Your task to perform on an android device: Open Jollybration app, Add to cart Red Roses Bouquet and view the cart
Image 0: 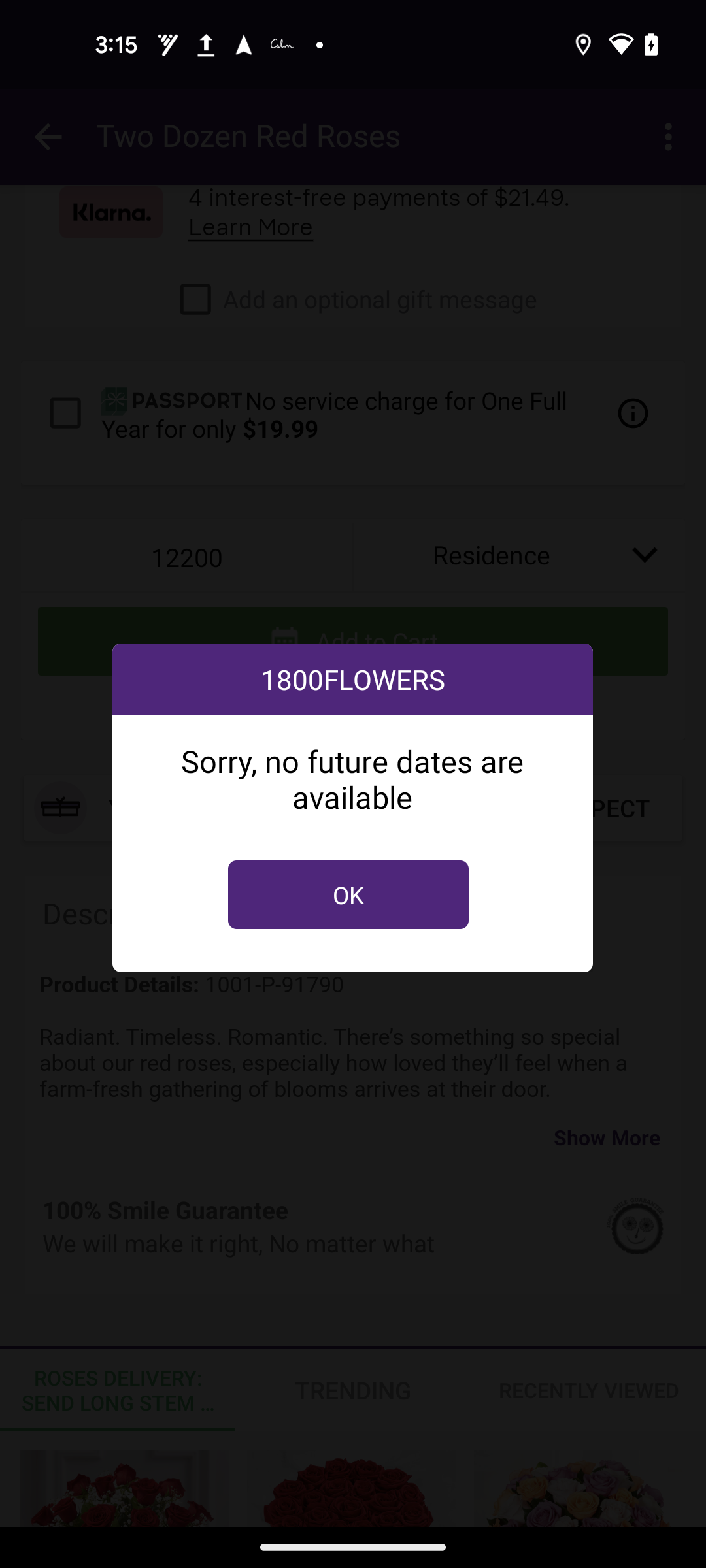
Open Jollybration app
Step 0: open app "Jollybration"
Image 1: 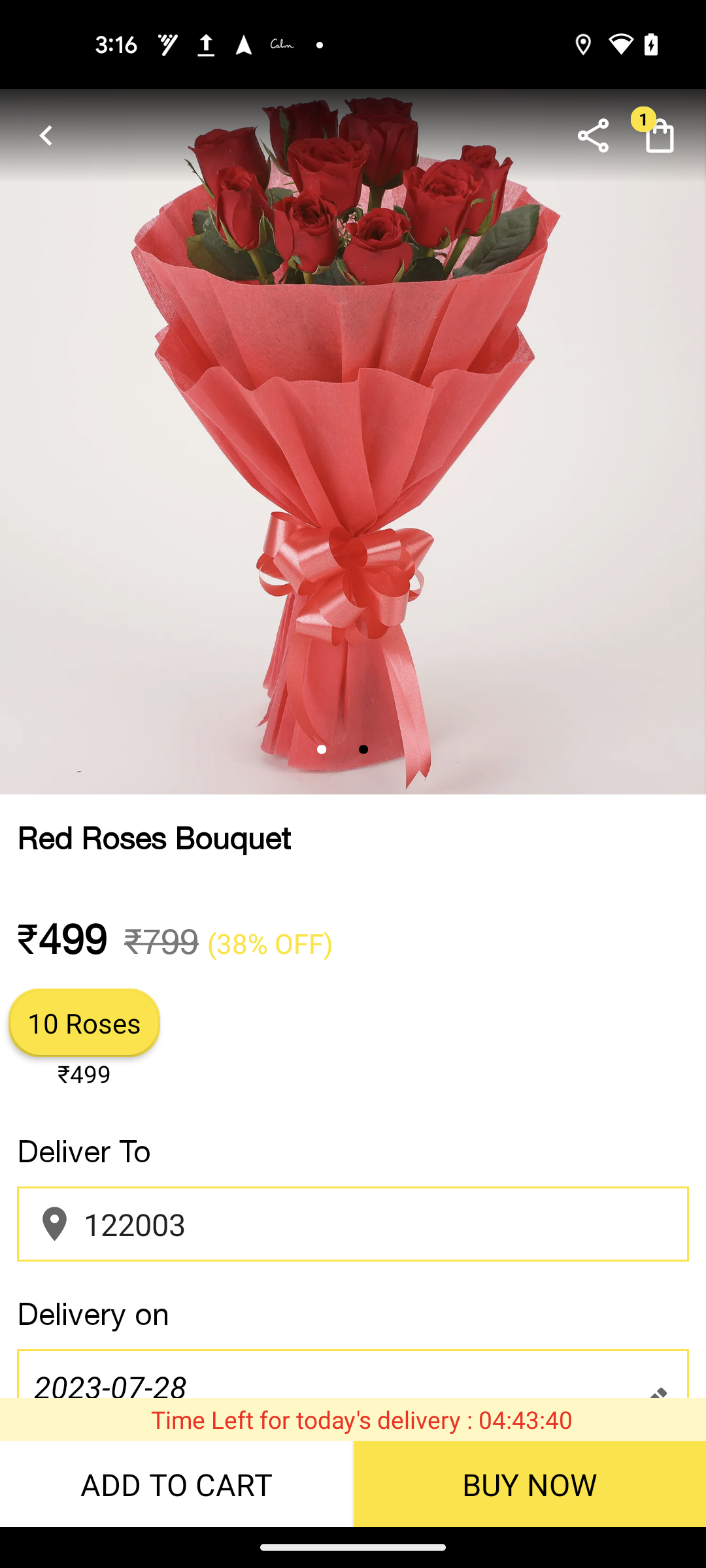
Click on the ADD TO CART at the bottom left of the screen
Step 1: click (175, 1484)
Image 2: 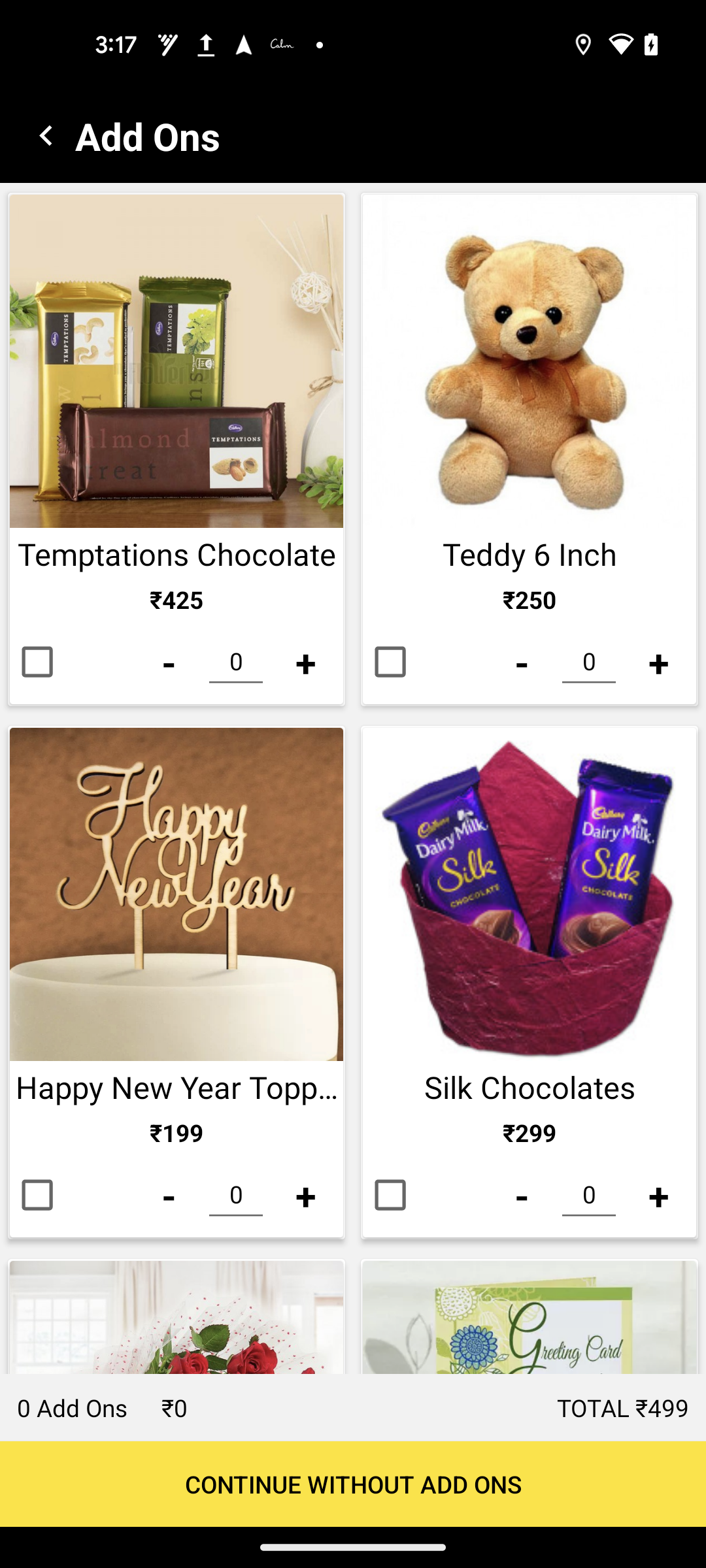
Click on the CONTINUE WITHOUT ADD ONS at the bottom of the screen
Step 2: click (353, 1484)
Image 3: 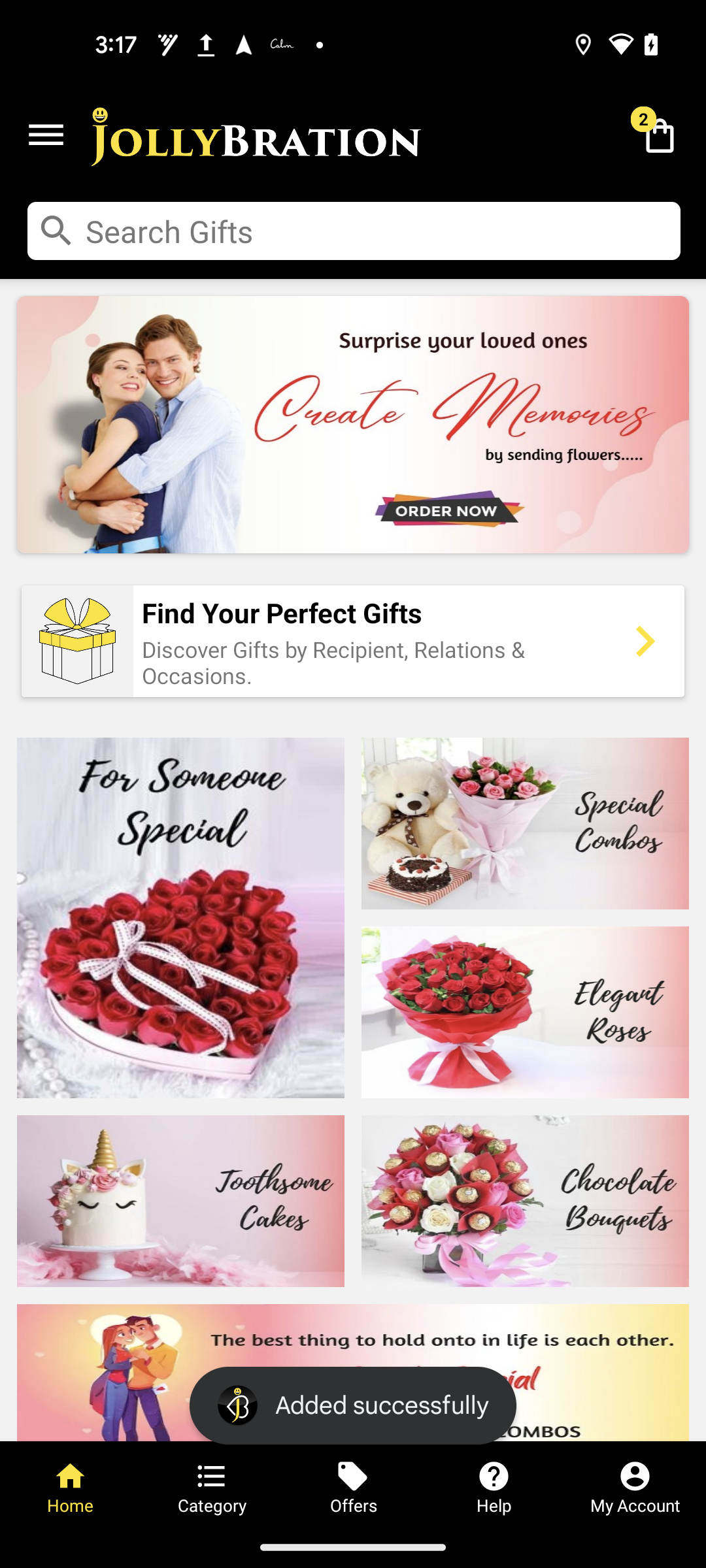
Click on the cart icon at the top right of the screen
Step 3: click (659, 135)